Your task to perform on an android device: I'd like to compare the 2022 Audi A3 with the other vehicles in Edmunds app.
Image 0: 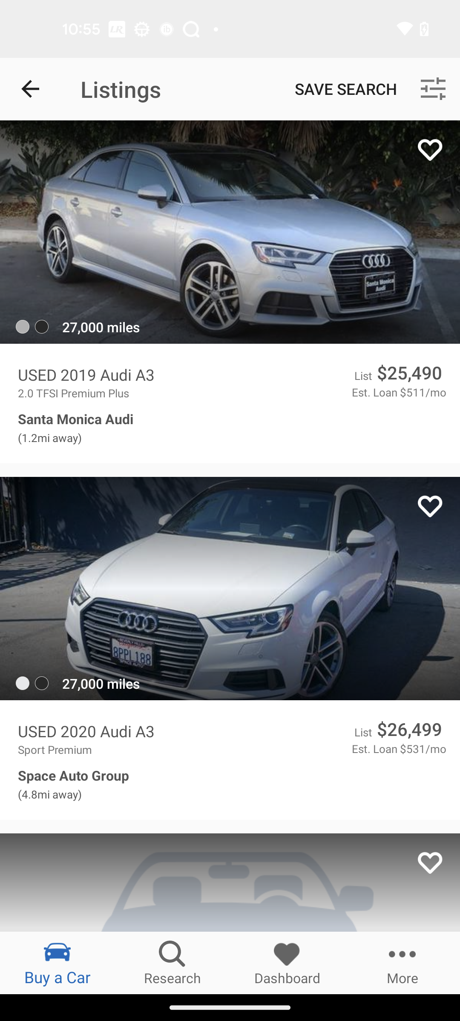
Go to the Dashboard section
Step 0: click (287, 963)